Your task to perform on an android device: I want public transit directions, as my car is having some issues.
Image 0: 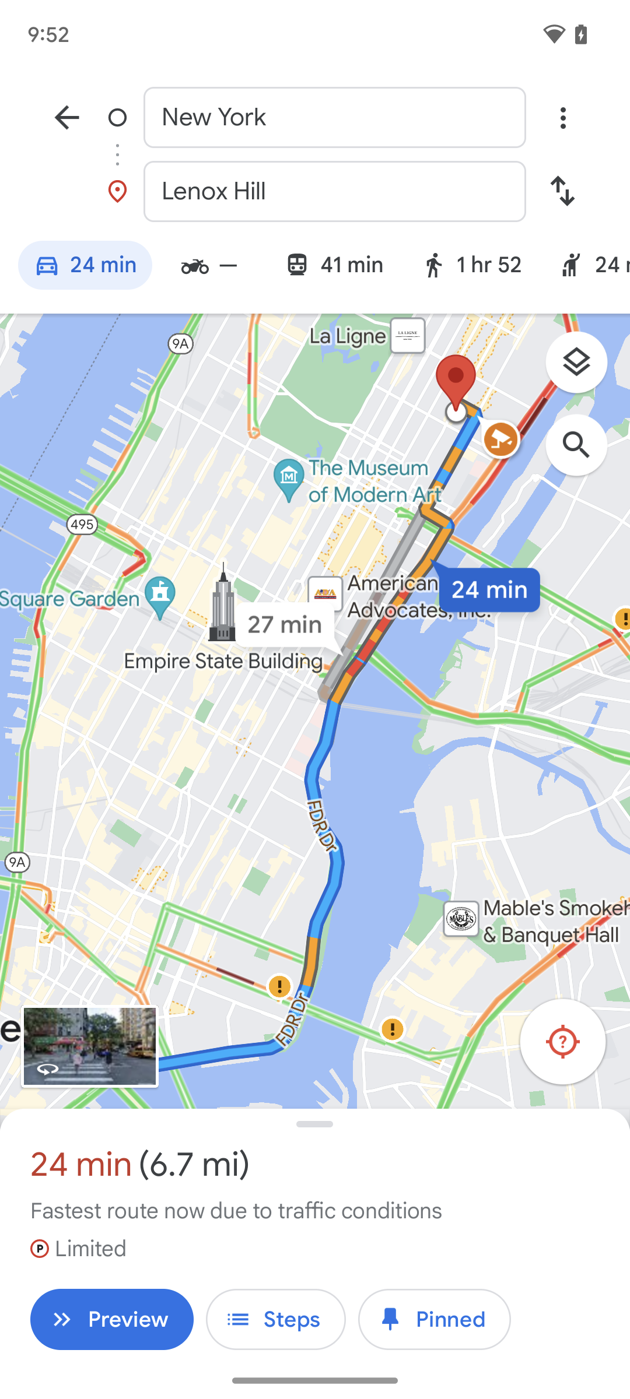
Click on the train directions on the top of the screen.
Step 0: click (352, 265)